Your task to perform on an android device: I will view the weather history for my Knoxville location on the Weather Live app.
Image 1: 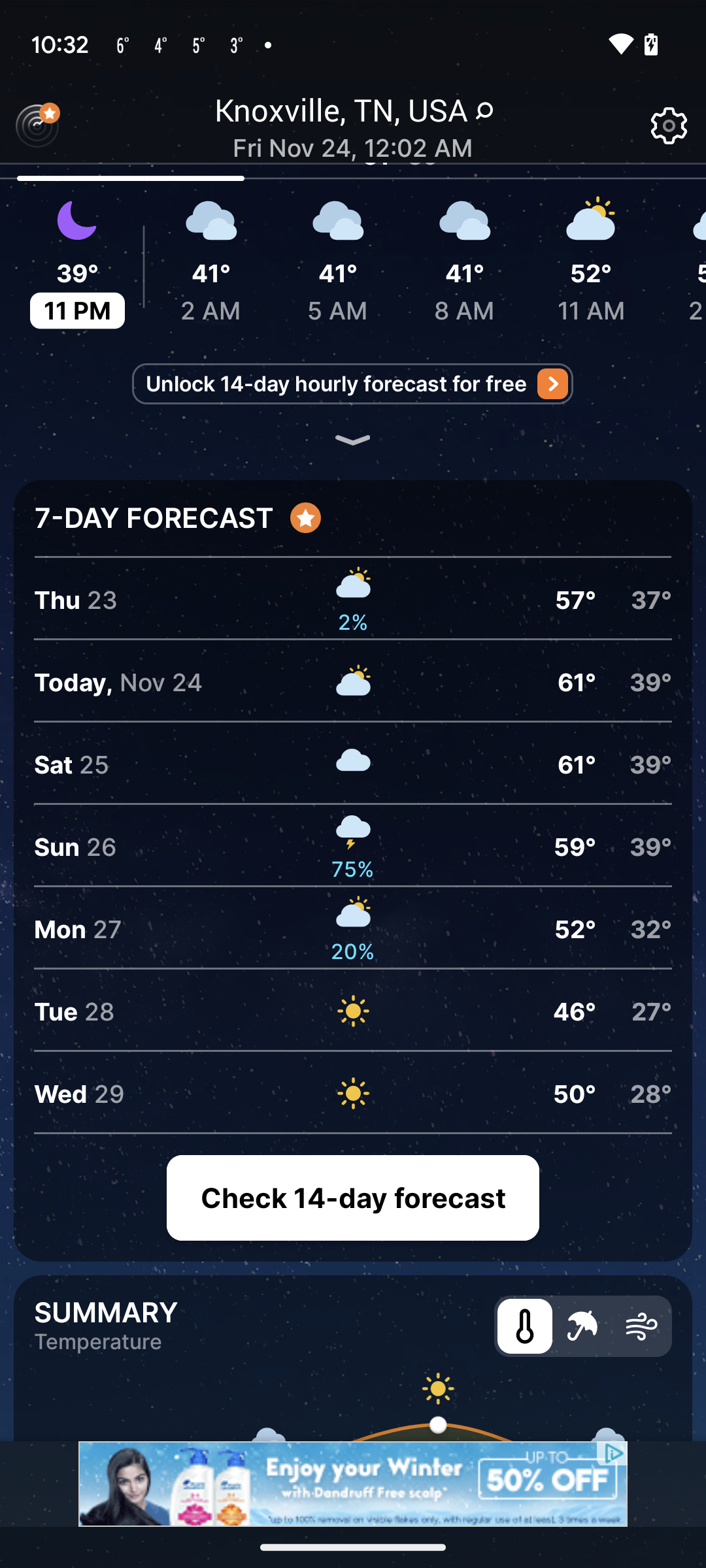
Click on check 14 day forecast
Step 1: click (353, 1198)
Image 2: 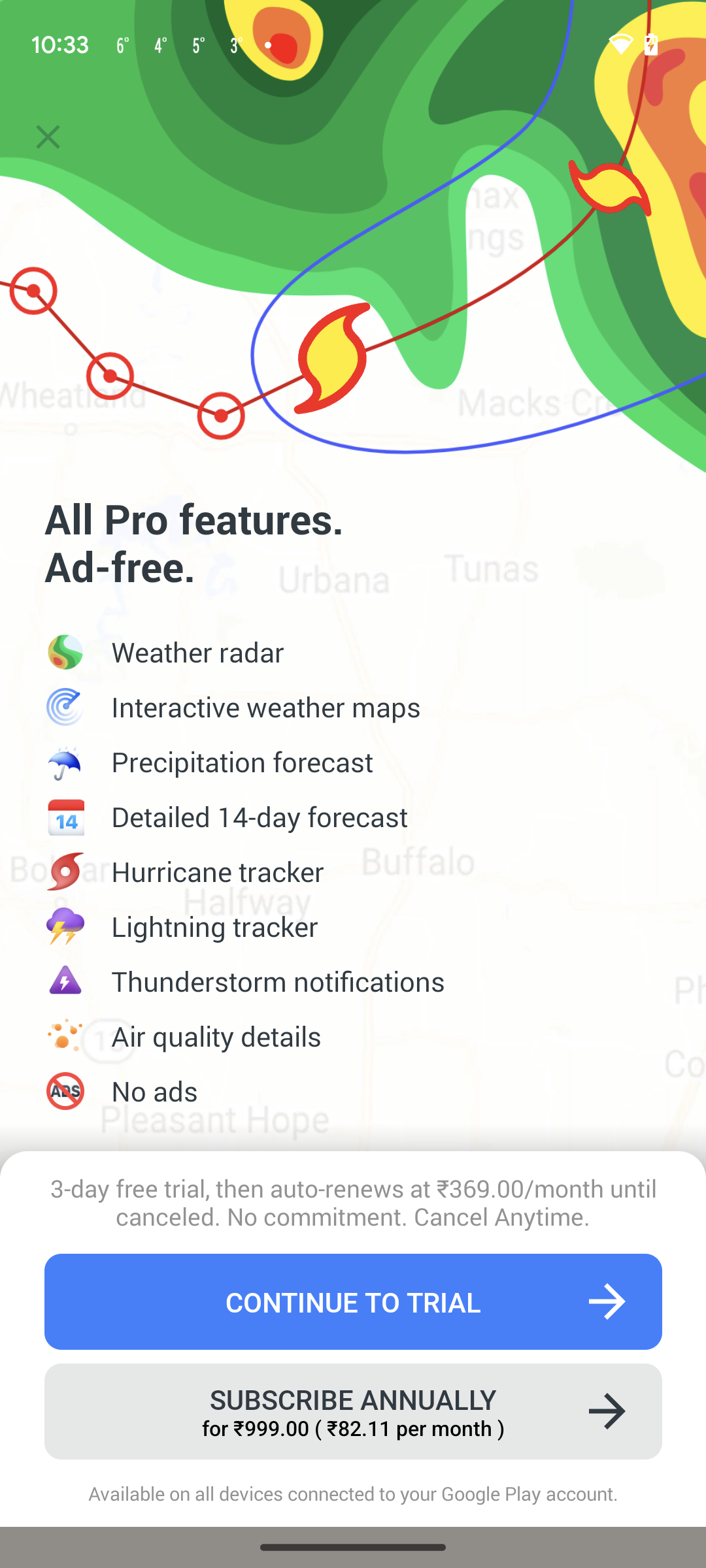
Click on cancel button
Step 2: click (49, 130)